Your task to perform on an android device: I have to prepare food for my family, so I want to finish the Rome vlog quickly, so can I play the video at 1.5X speed?
Image 0: 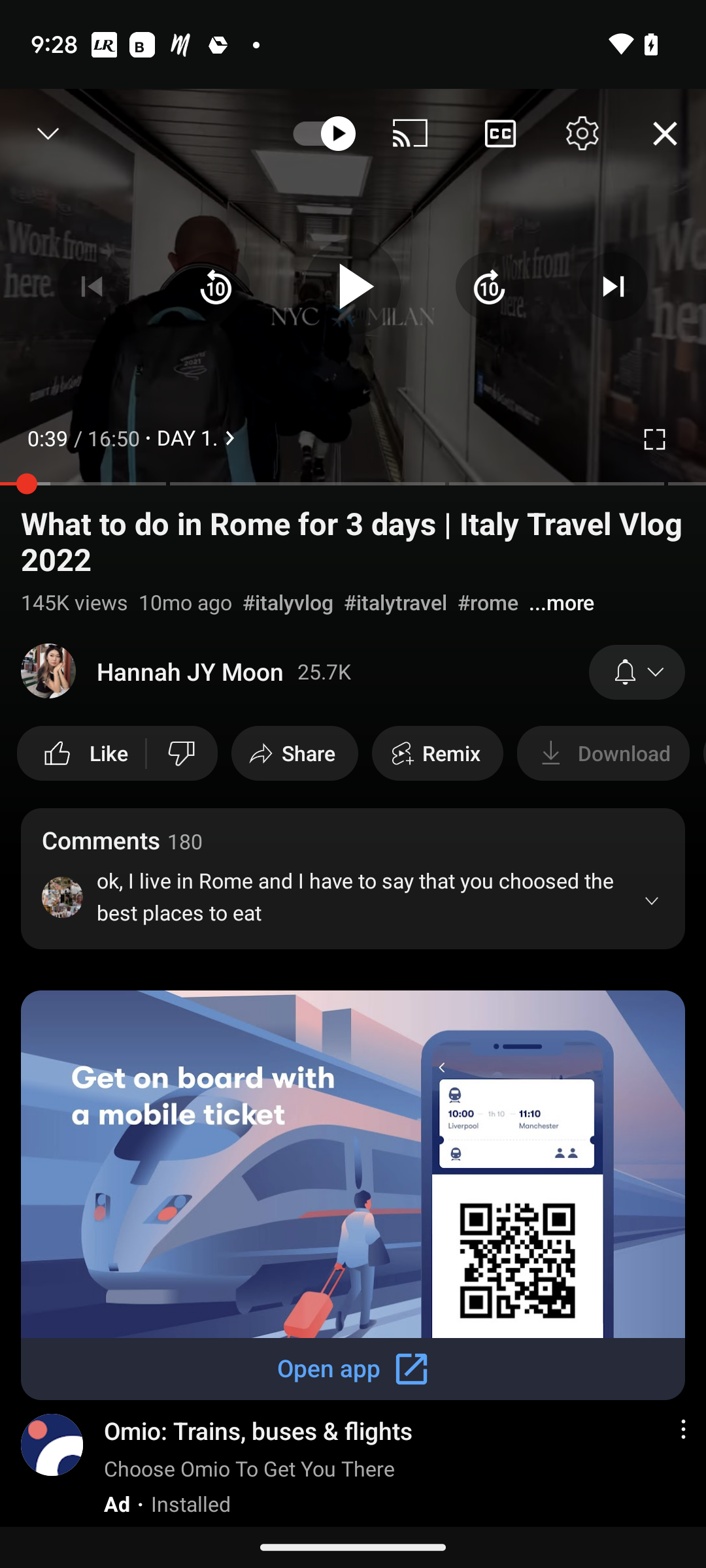
Click on the setting icon on the left side of the X icon in the top right.
Step 0: click (582, 133)
Image 1: 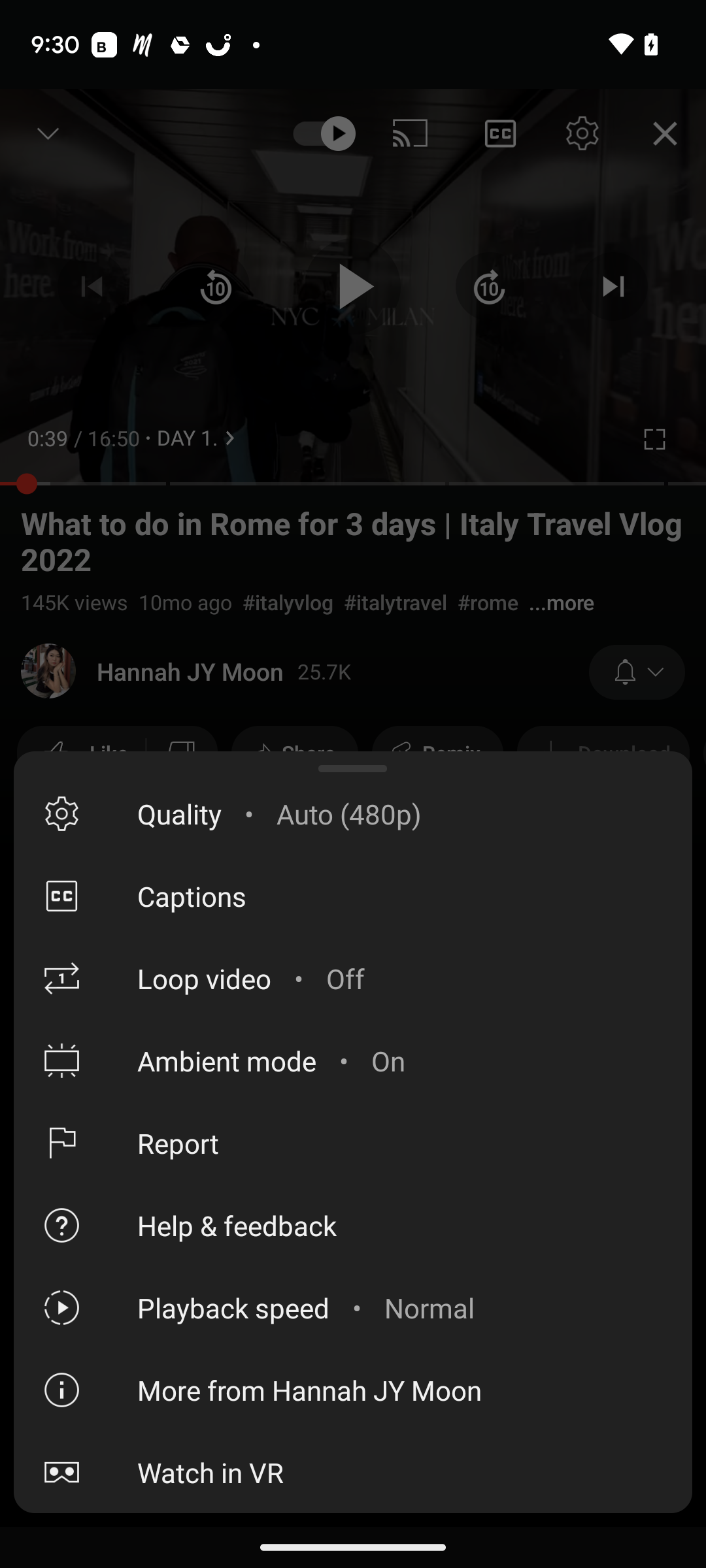
click on the Seventh option Playback speed from the given list.
Step 1: click (206, 1307)
Image 2: 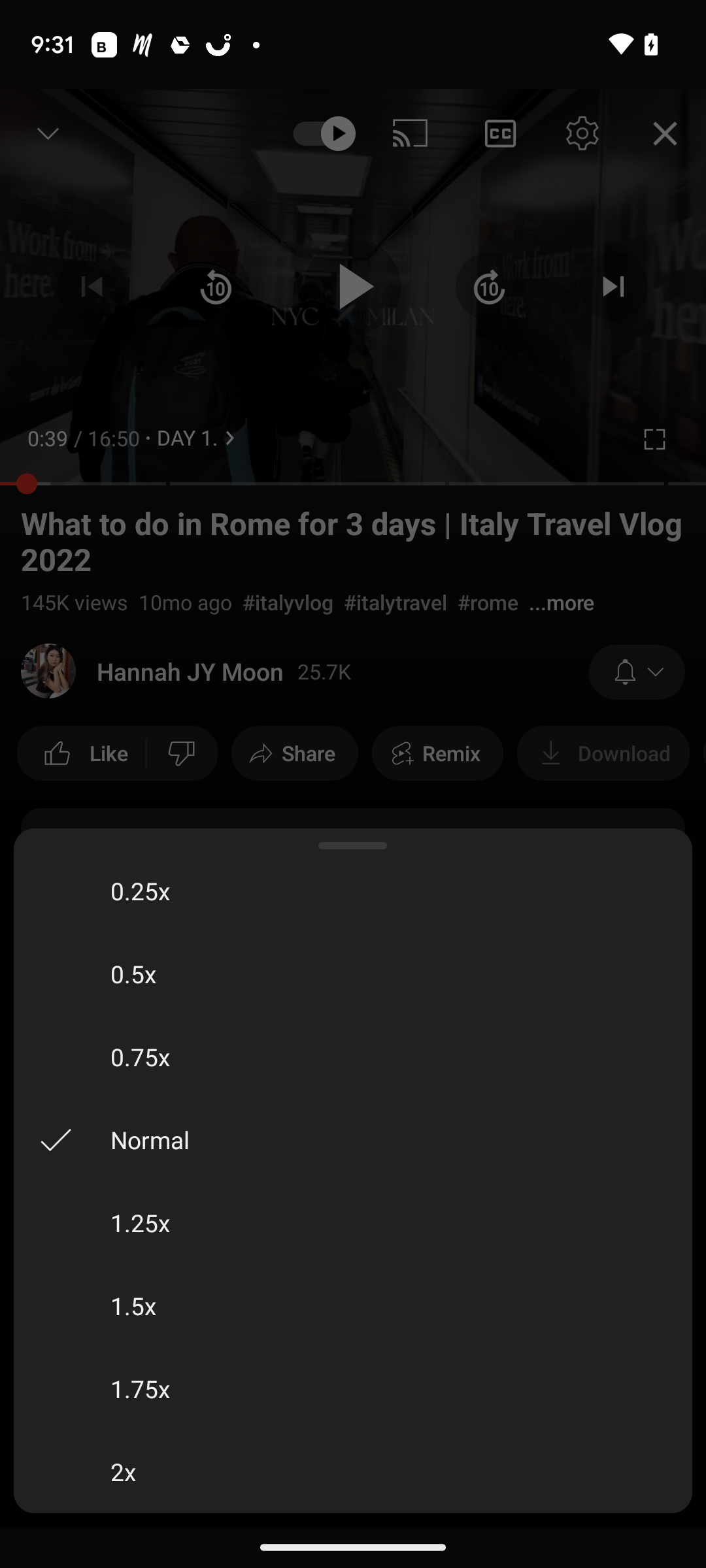
Select the speed 1.5X.
Step 2: click (353, 1305)